Your task to perform on an android device: I need to attend an event sent by Naomi Rousseau but forget the event time and date. Find the All mails from Naomi Rousseau.
Image 0: 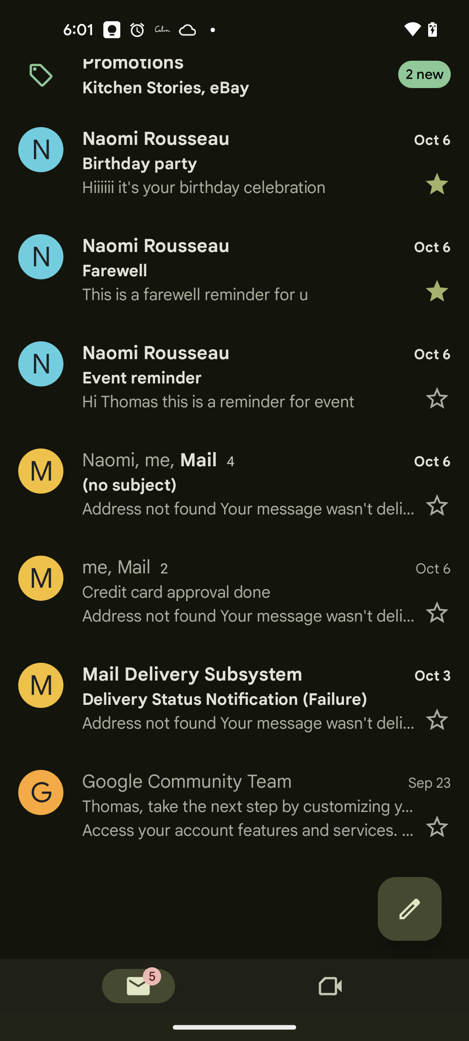
Scroll up to view the search bar
Step 0: scroll up
Image 1: 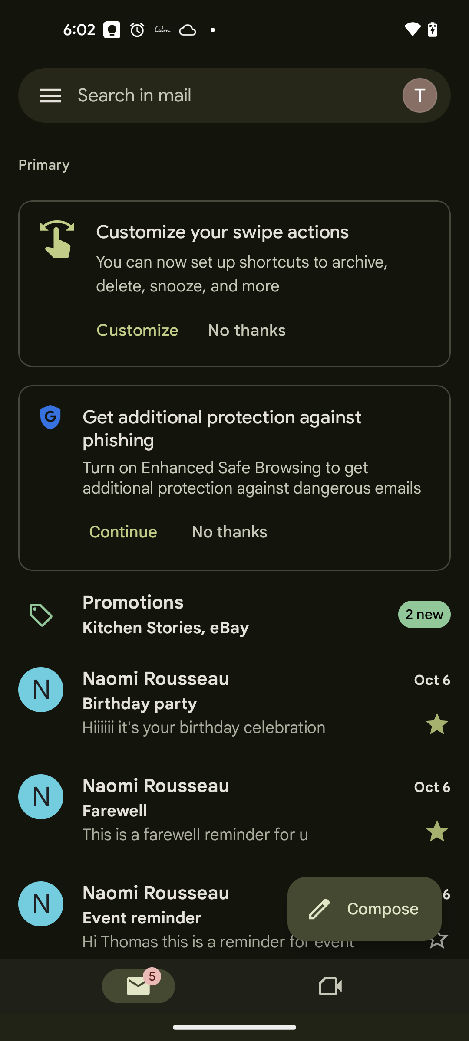
Click on the search bar at the  top of the screen
Step 1: click (234, 95)
Image 2: 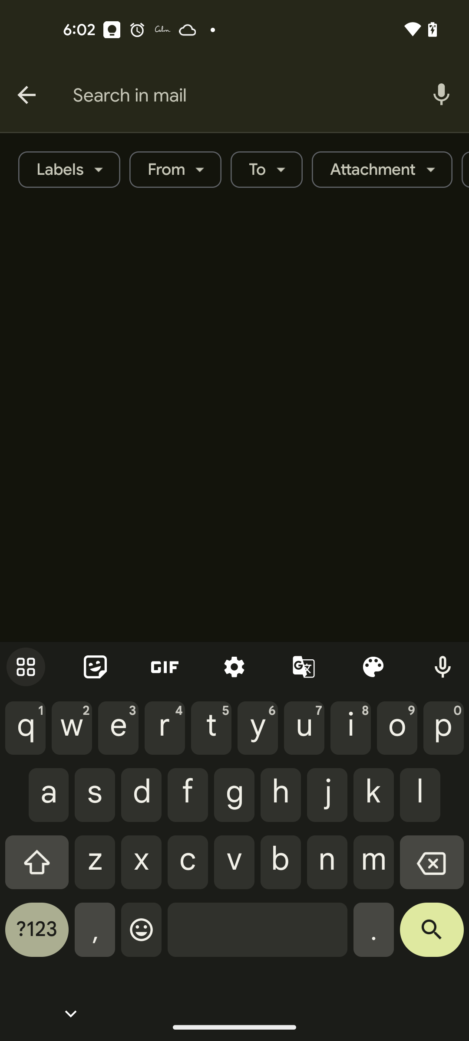
Type Naomi Rousseau
Step 2: type "Naomi Rousseau"